Your task to perform on an android device: Mark Google mail with subject security alert as unread
Image 0: 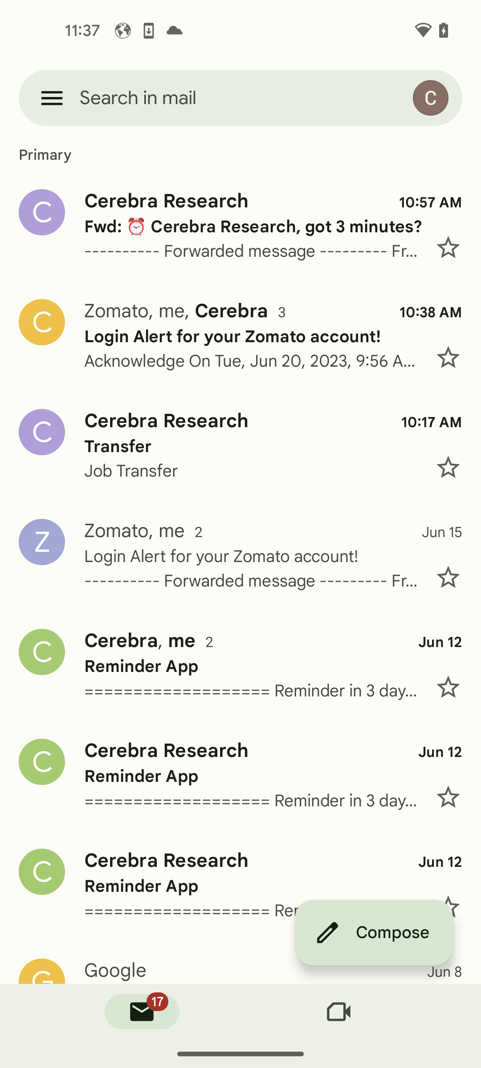
swipe up for google mail
Step 0: scroll down
Image 2: 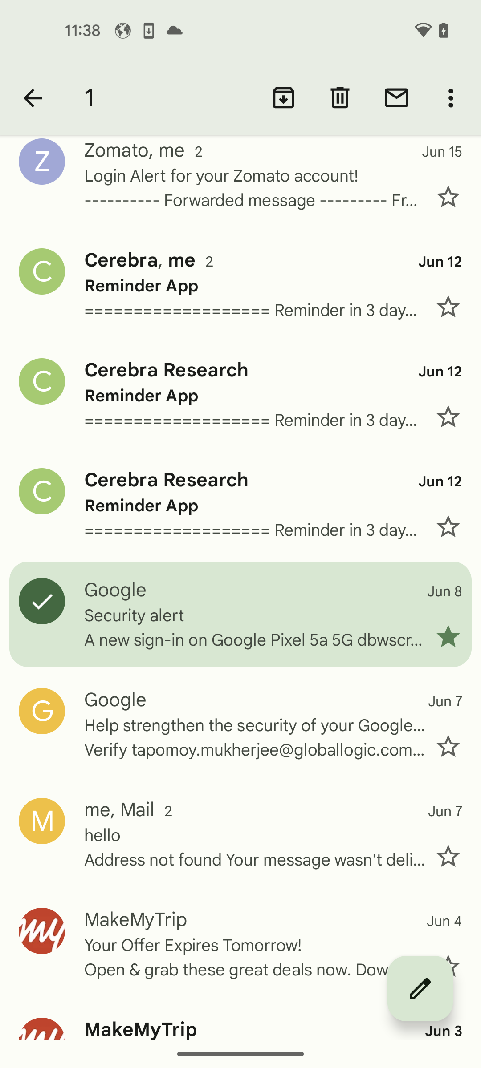
click on unread icon on the top of screen
Step 2: click (396, 97)